Your task to perform on an android device: Go to the TickTick app and set Rent is Due to repeat it daily
Image 0: 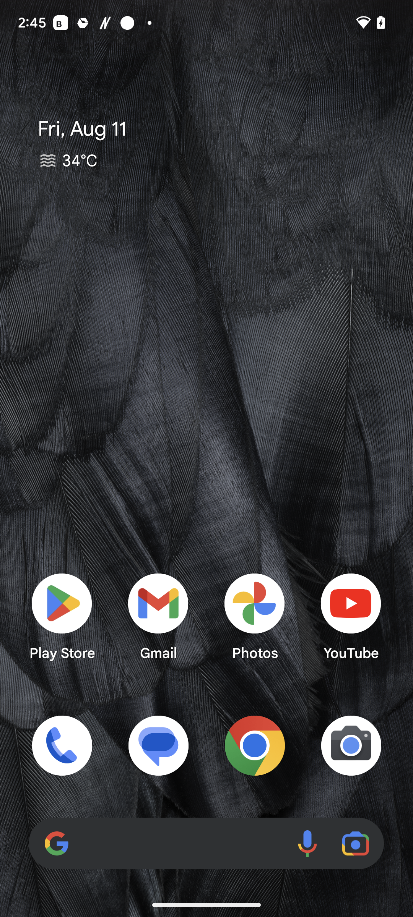
Open the TickTick app
Step 0: open app "TickTick"
Image 1: 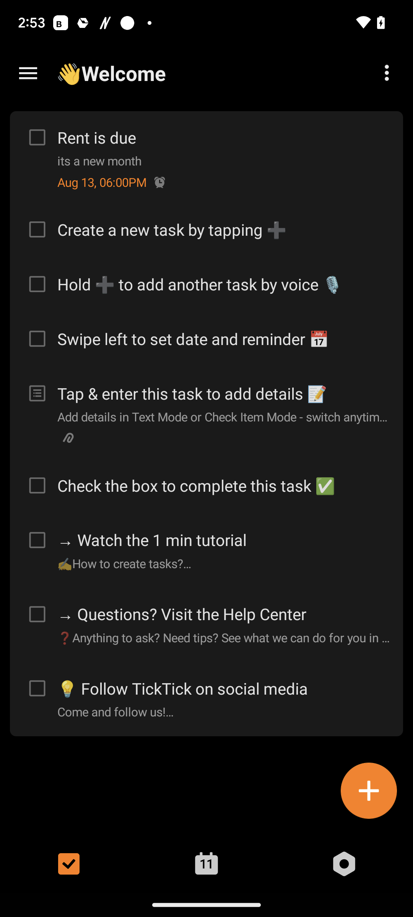
Click on the first option
Step 1: click (224, 137)
Image 2: 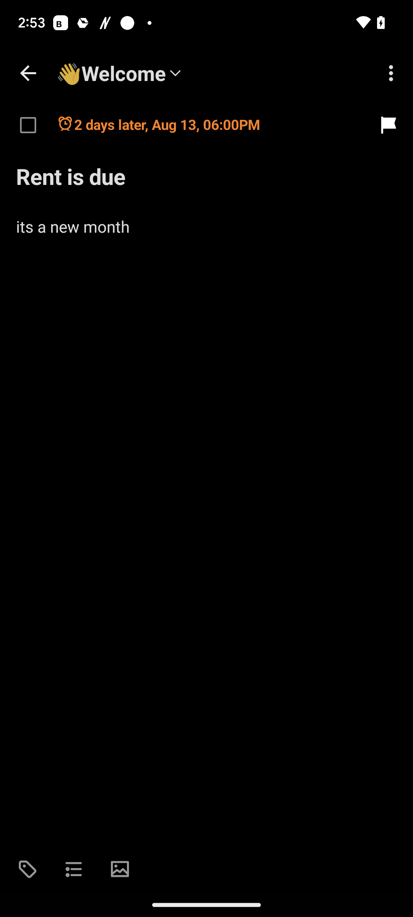
Click on timer icon at the left side of the screen
Step 2: click (66, 120)
Image 3: 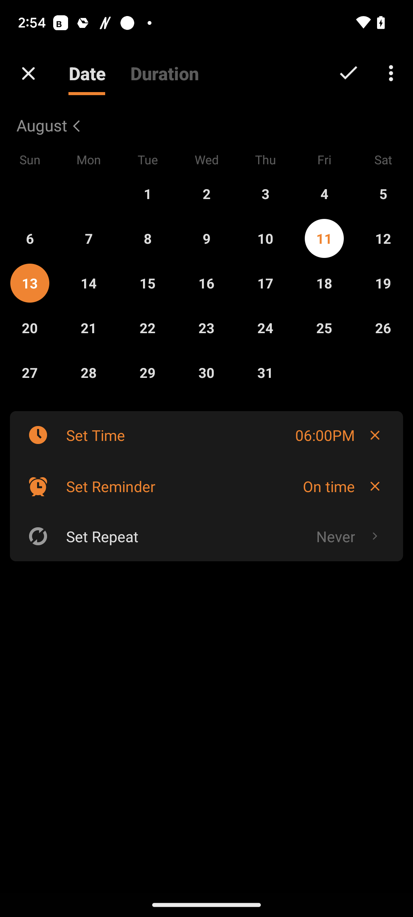
Click on Set Repeat and set it to daily
Step 3: click (102, 536)
Image 4: 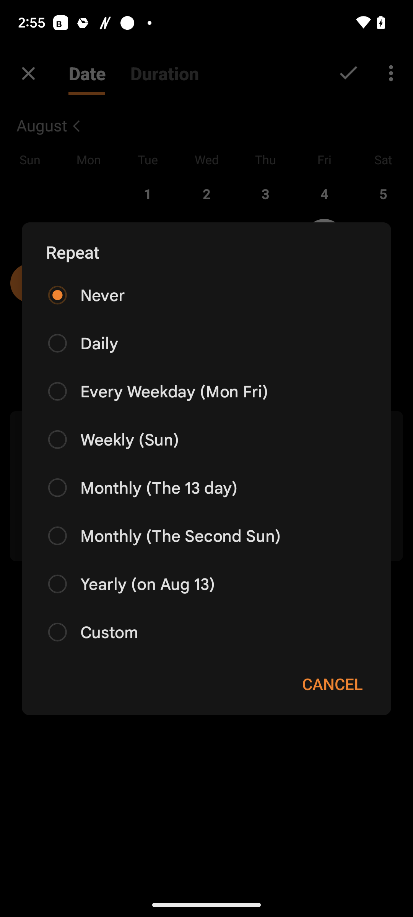
Click on Set Repeat and set it to daily
Step 4: click (53, 343)
Image 5: 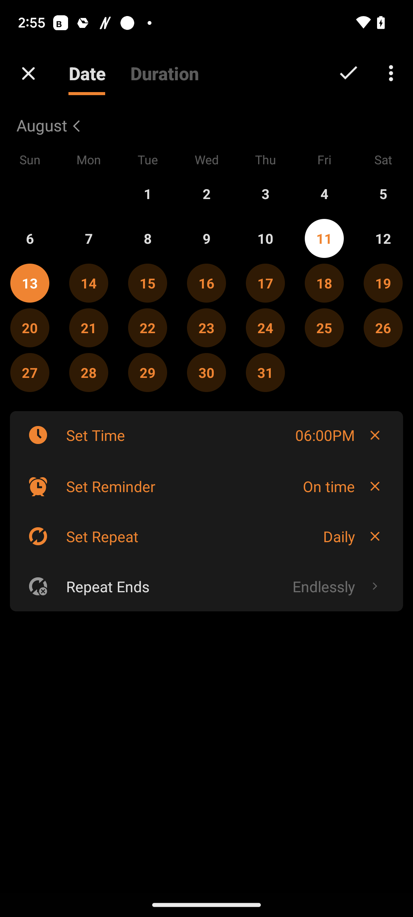
Click on tick icon at the top right side of the screen
Step 5: click (348, 73)